Your task to perform on an android device: Browse for chicken recipes .
Image 0: 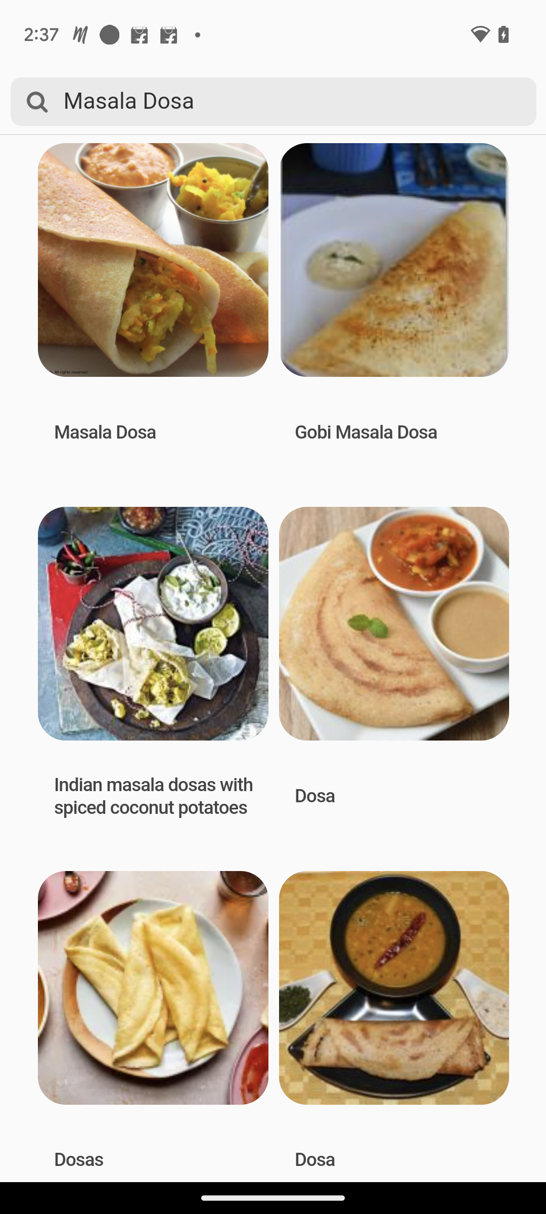
Go back to the previous screen.
Step 0: press back button
Image 2: 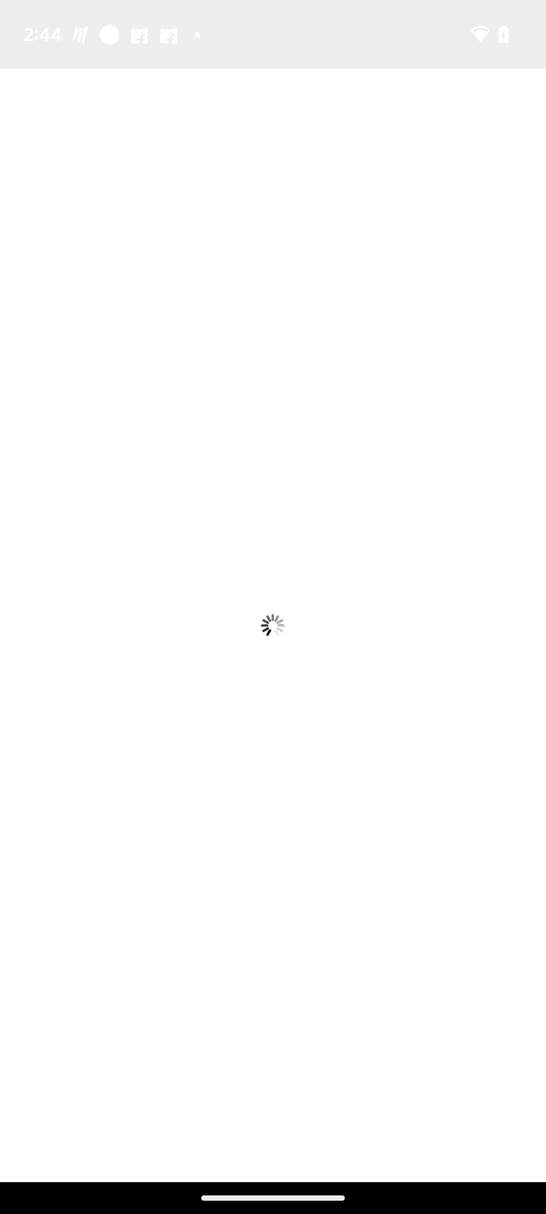
In the first row click on the chicken option given on the second number from the top right
Step 2: wait
Image 3: 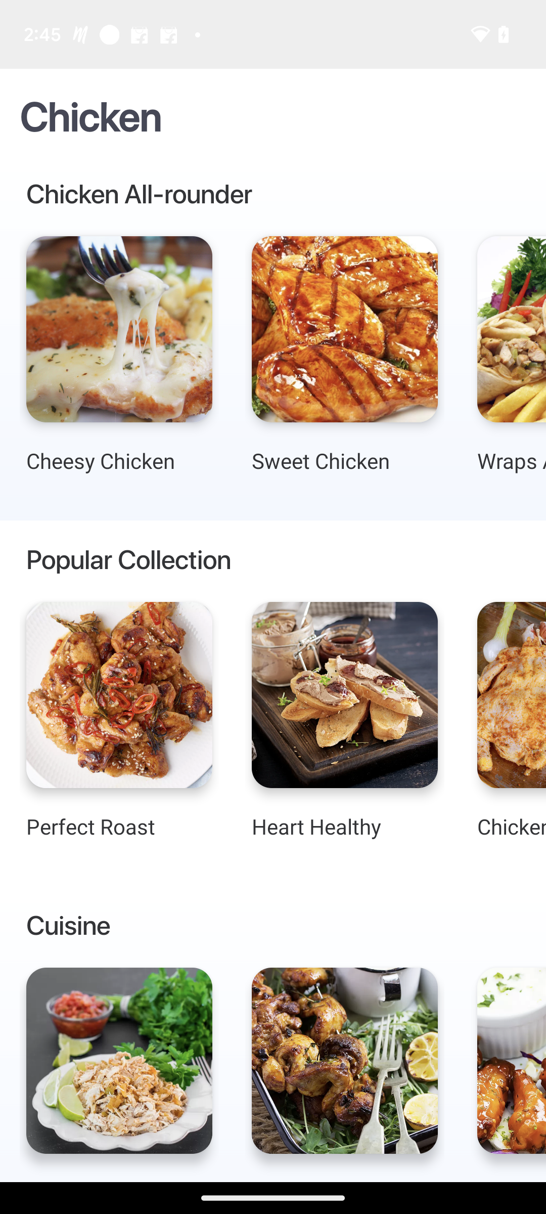
Click on the Cheesy Chicken option presented at the top right on the first number in the first row.
Step 3: click (119, 329)
Image 5: 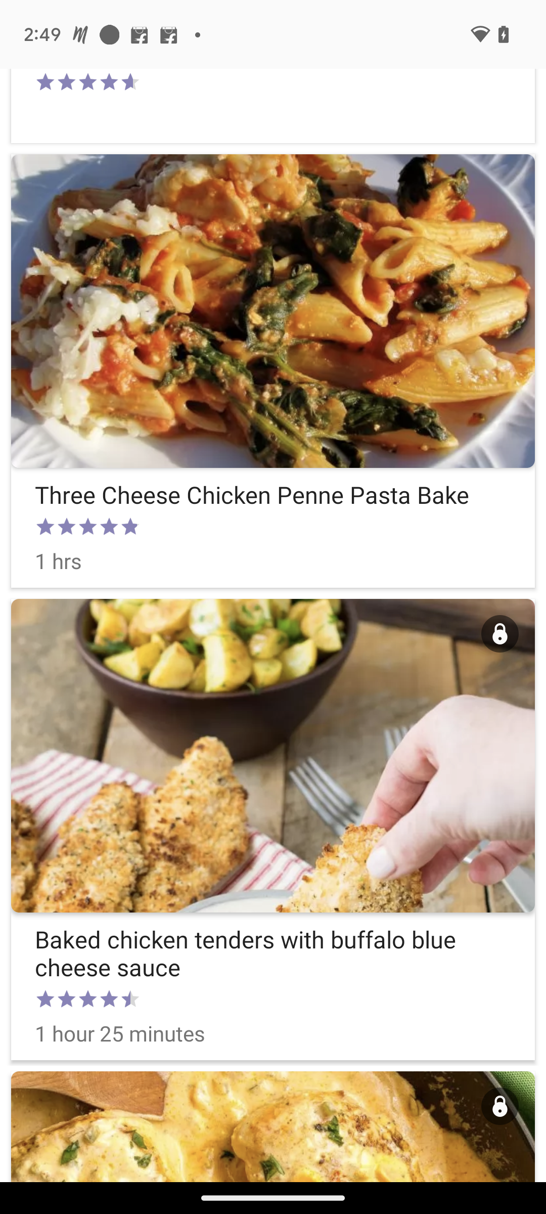
Scroll up for more Cheesy Chicken recipes.
Step 5: scroll down
Image 6: 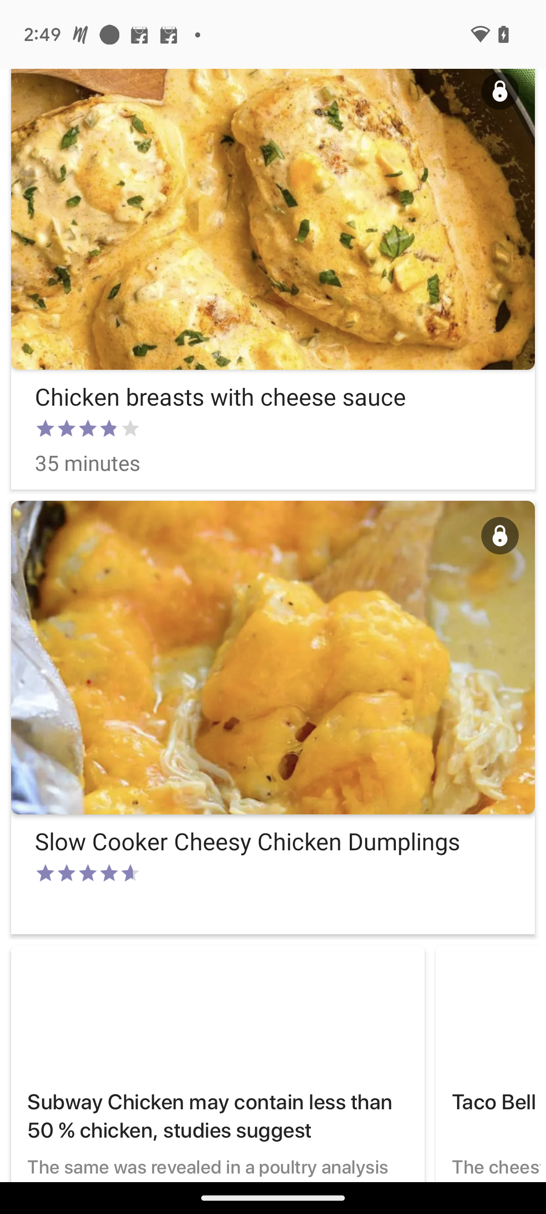
Click on Slow Cooker Cheesy Chicken Dumplings to read its recipe.
Step 6: click (125, 767)